Your task to perform on an android device: I am looking for a rental place in Rotterdam. Search for rental properties in Rotterdam on the Redfin app.
Image 0: 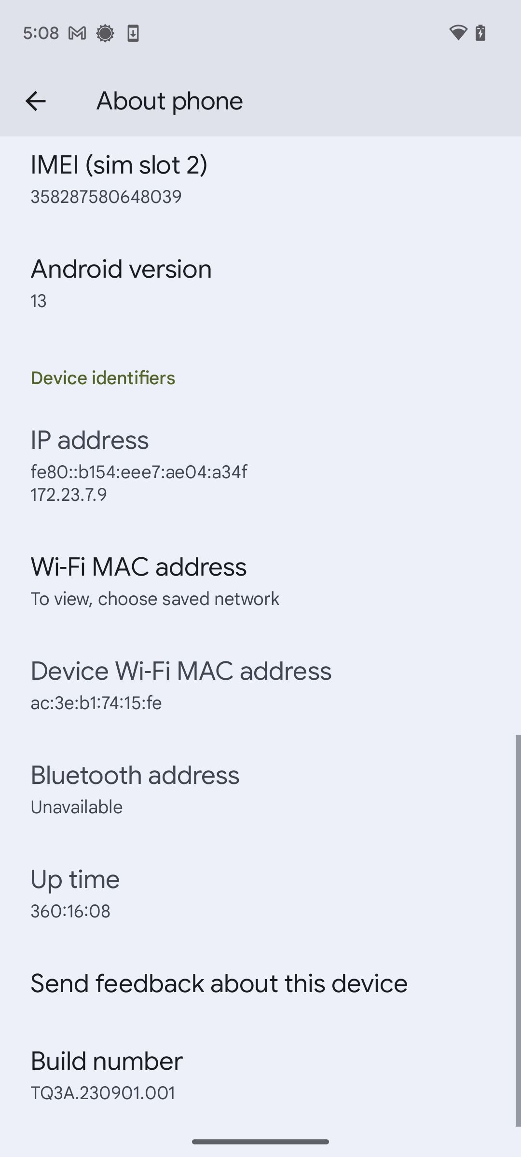
Open the Redfin app.
Step 0: open app "Redfin"
Image 1: 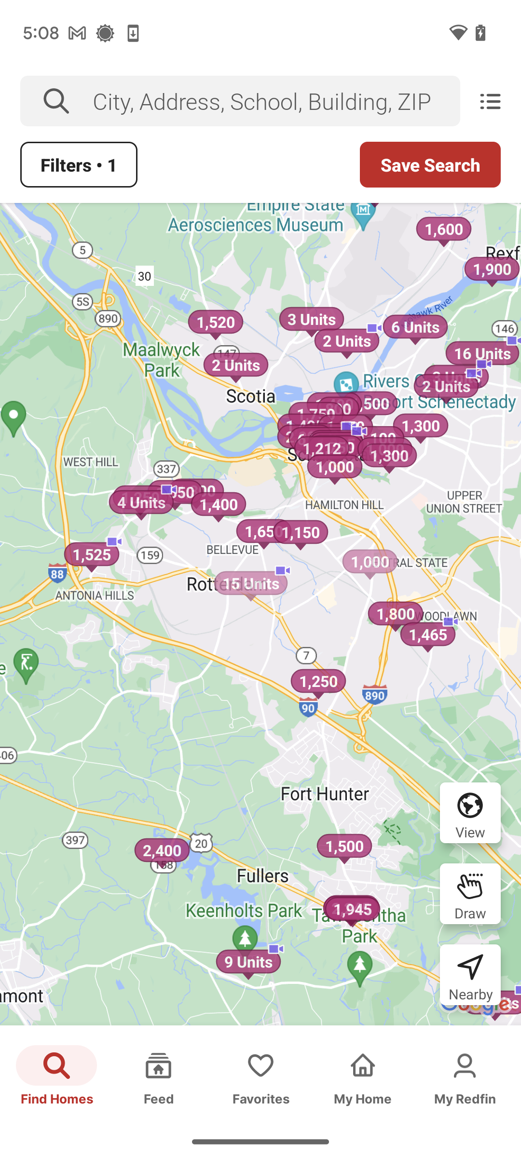
Click on the search bar at the top of the screen.
Step 1: click (276, 101)
Image 2: 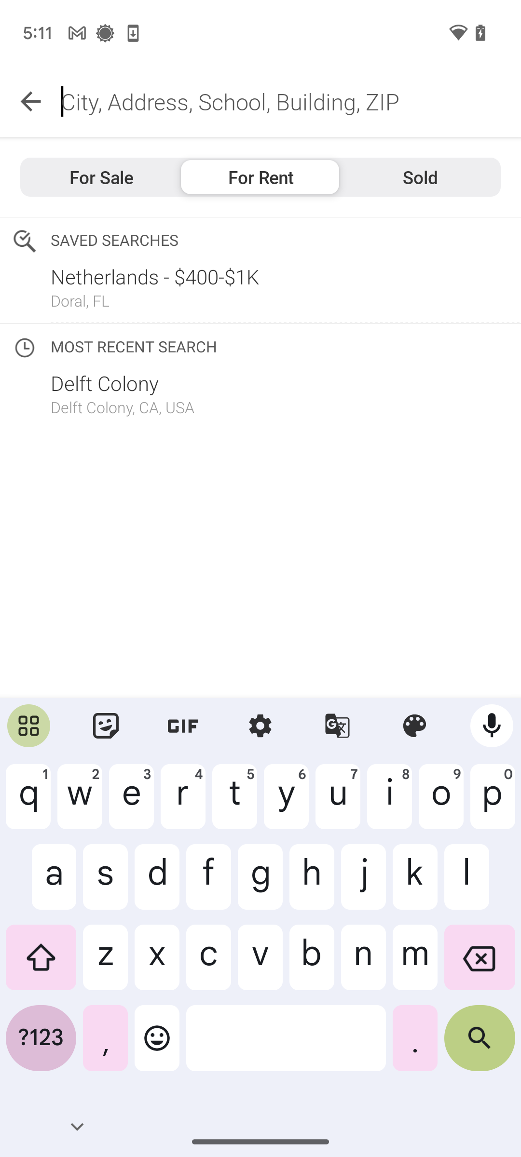
Type in Rotterdam.
Step 2: type "Rotterdam"
Image 3: 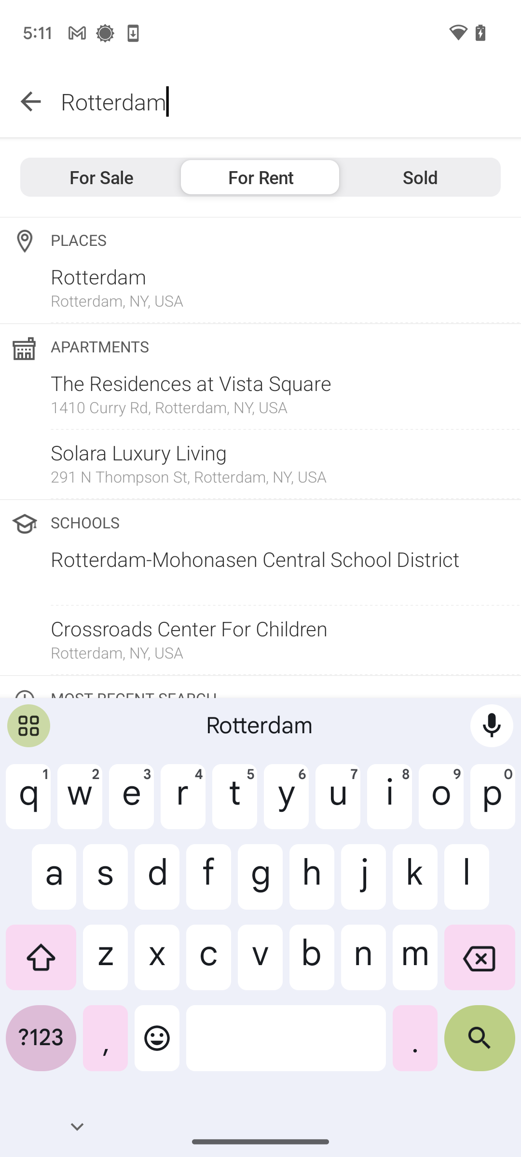
Click on the Rotterdam in the places section.
Step 3: click (260, 632)